Your task to perform on an android device: I want to Pause a timer of 15 minutes
Image 0: 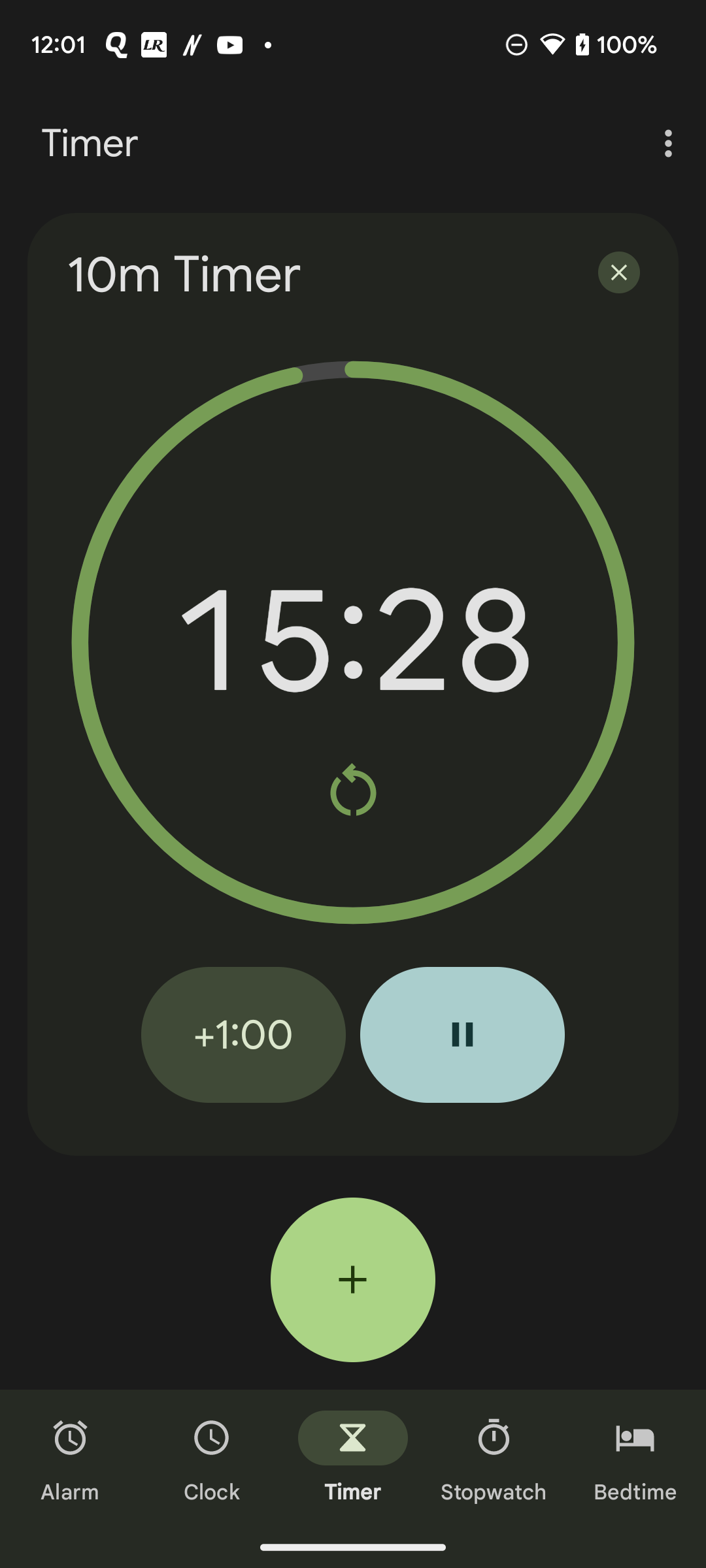
Click on the pause icon 
Step 0: click (462, 1034)